Your task to perform on an android device: It's dinner time, and my son Evan asks me for dessert, so I want to browse dessert recipes.
Image 0: 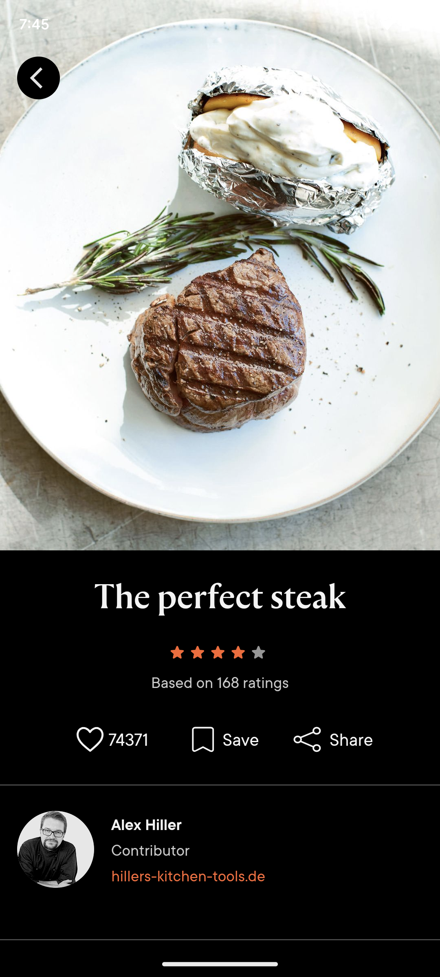
Click on the Back button on the top left corner of the screen.
Step 0: click (38, 77)
Image 1: 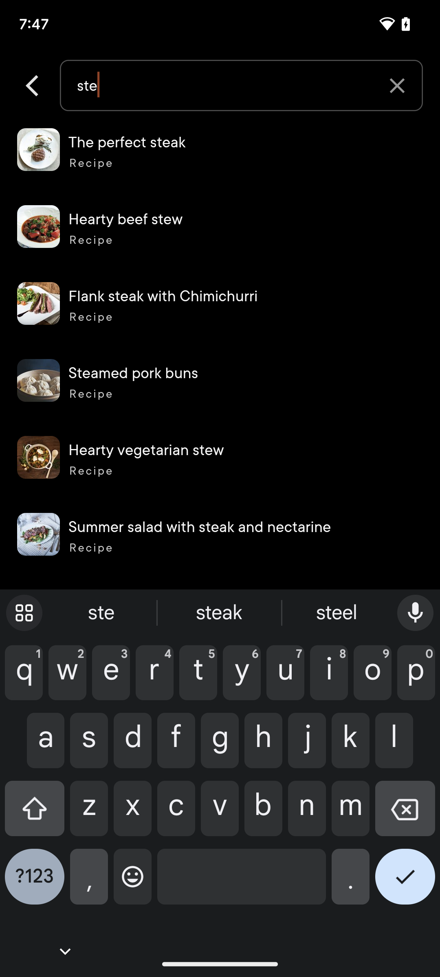
Click on the Back button on the top left corner of the screen.
Step 1: click (38, 85)
Image 2: 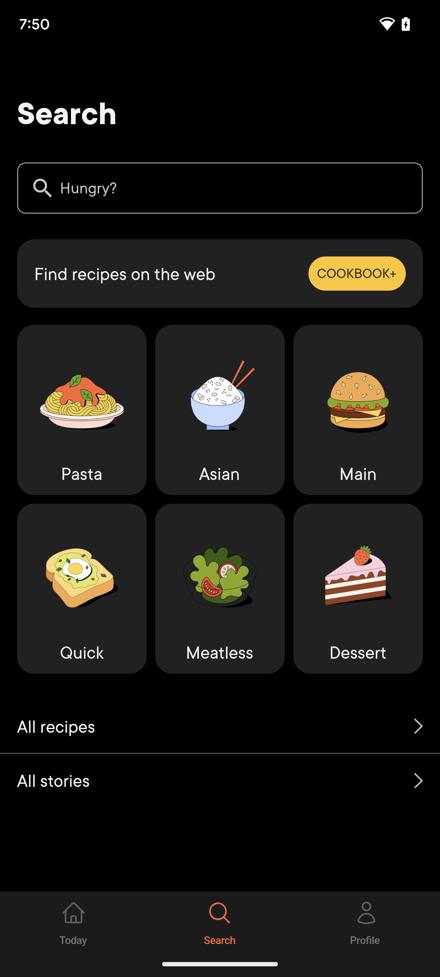
Click on the Dessert icon on the screen.
Step 2: click (358, 589)
Image 3: 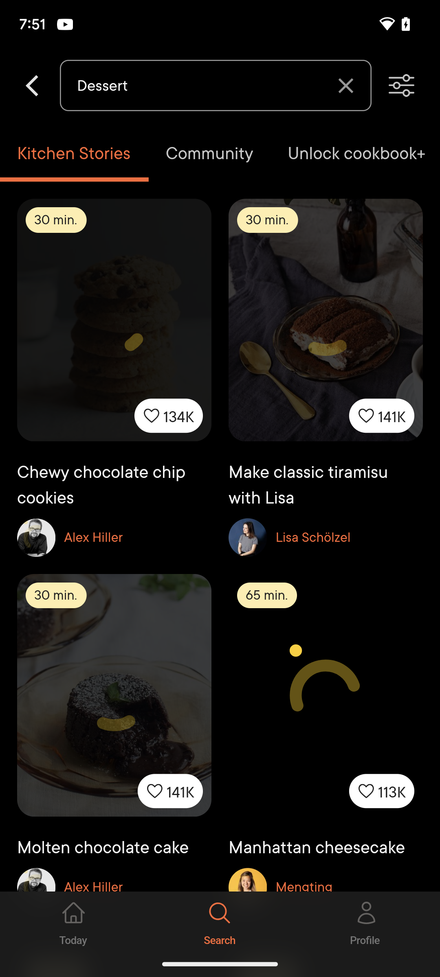
Scroll down on the screen.
Step 3: scroll down
Image 4: 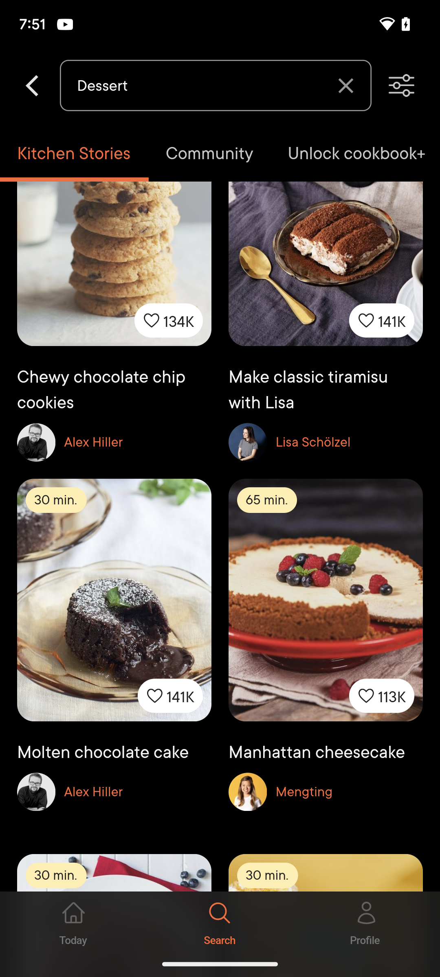
Scroll down on the screen.
Step 4: scroll down
Image 5: 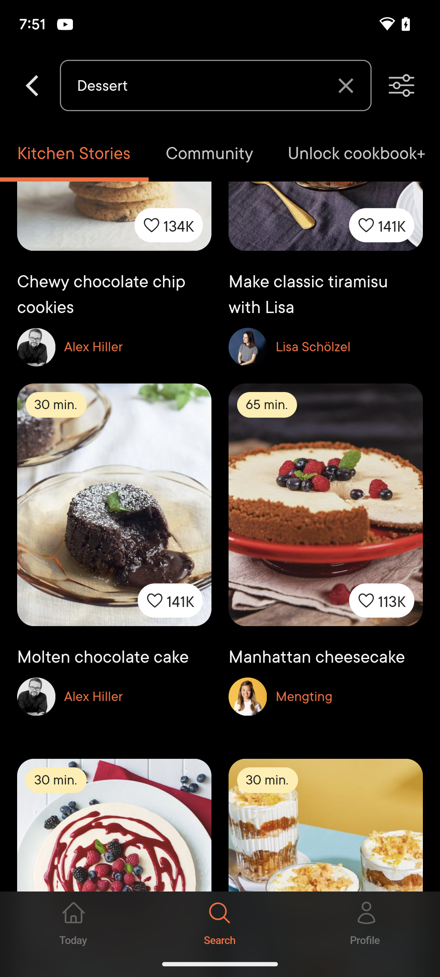
Scroll down on the screen.
Step 5: scroll down